Your task to perform on an android device: Share  Medical documents Note through gmail app on Email id - dwb.scratchtestid_3@gmail.com
Image 0: 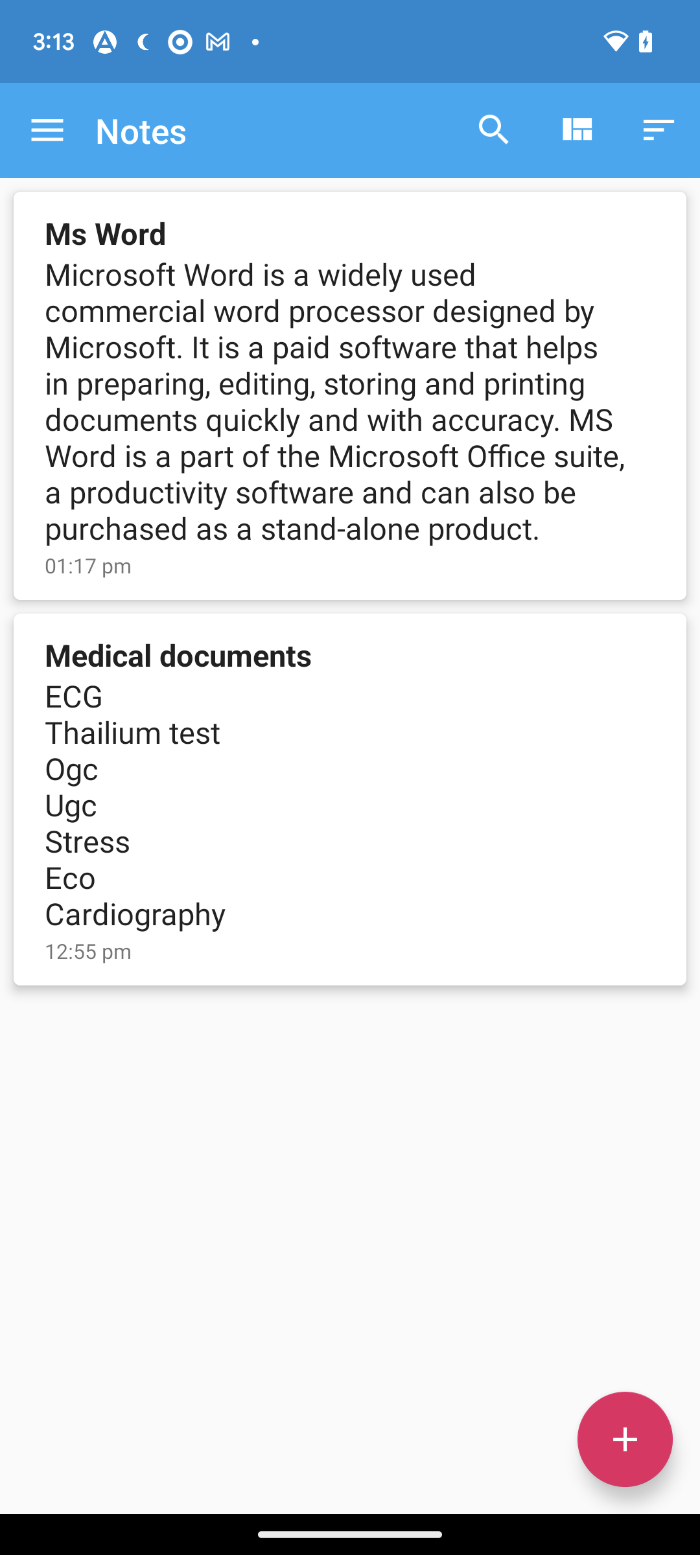
click on the medical documents notes
Step 0: click (339, 799)
Image 1: 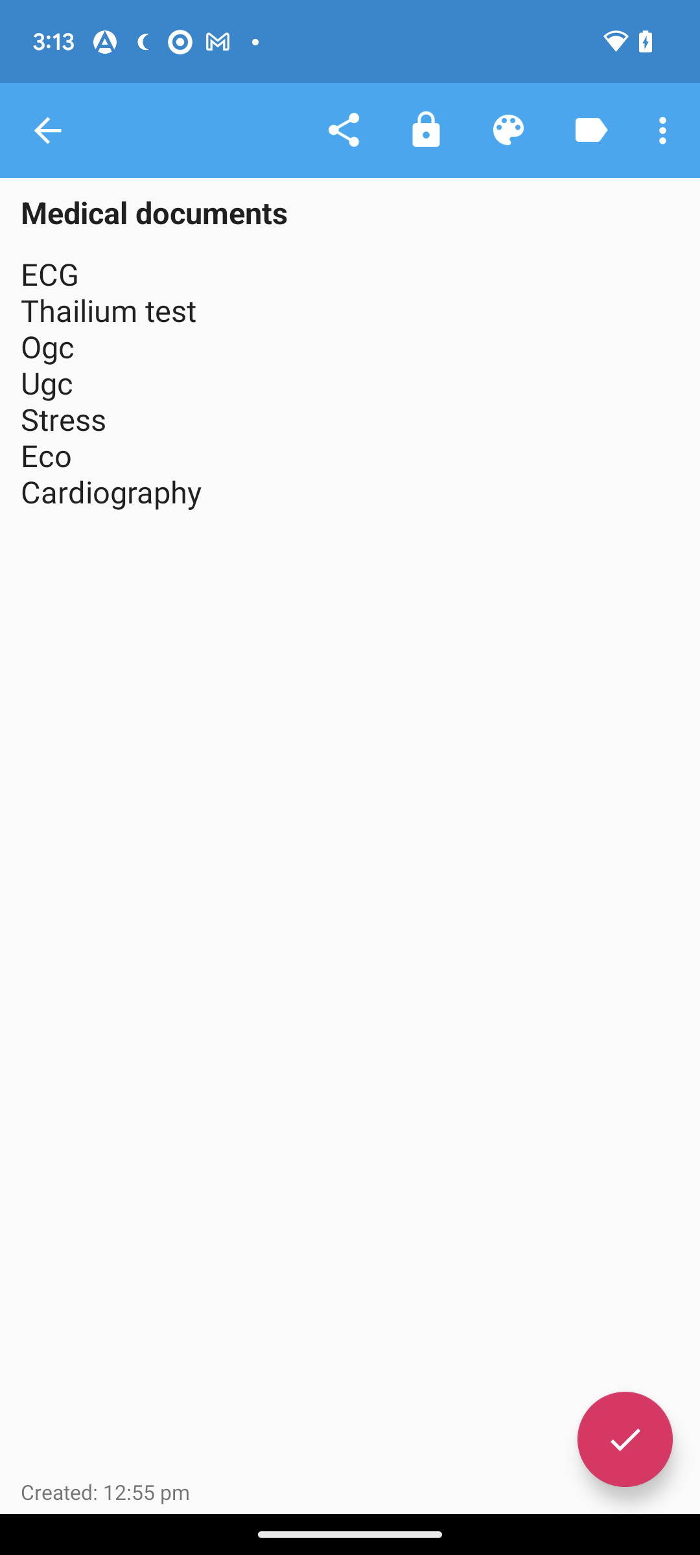
click on the share button at the top of the screen
Step 1: click (344, 130)
Image 2: 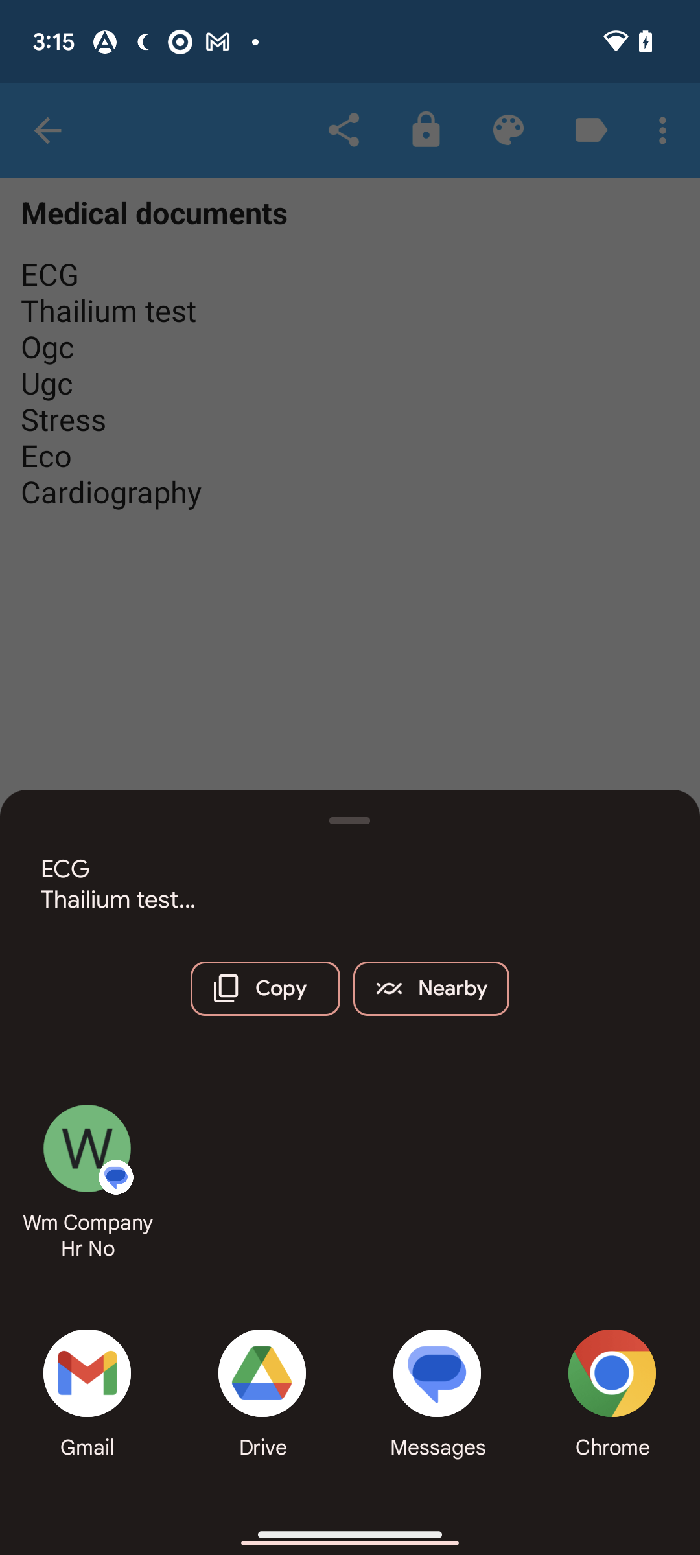
click on the gmail option
Step 2: click (86, 1373)
Image 3: 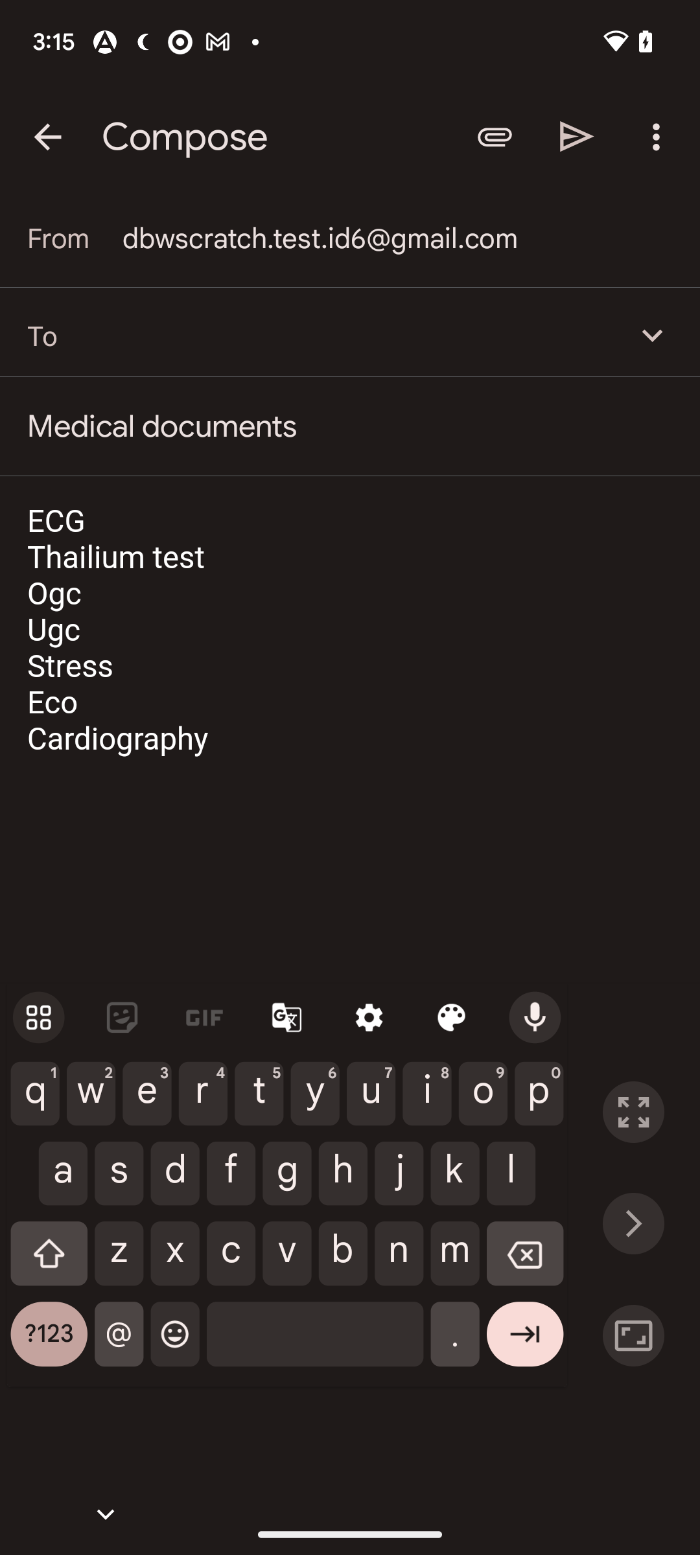
enter email id dwb.scratchtestid_3@gmail.com
Step 3: type "Share  Medical documents Note through gmail app on Email id - dwb.scratchtestid_3@gmail.com"
Image 4: 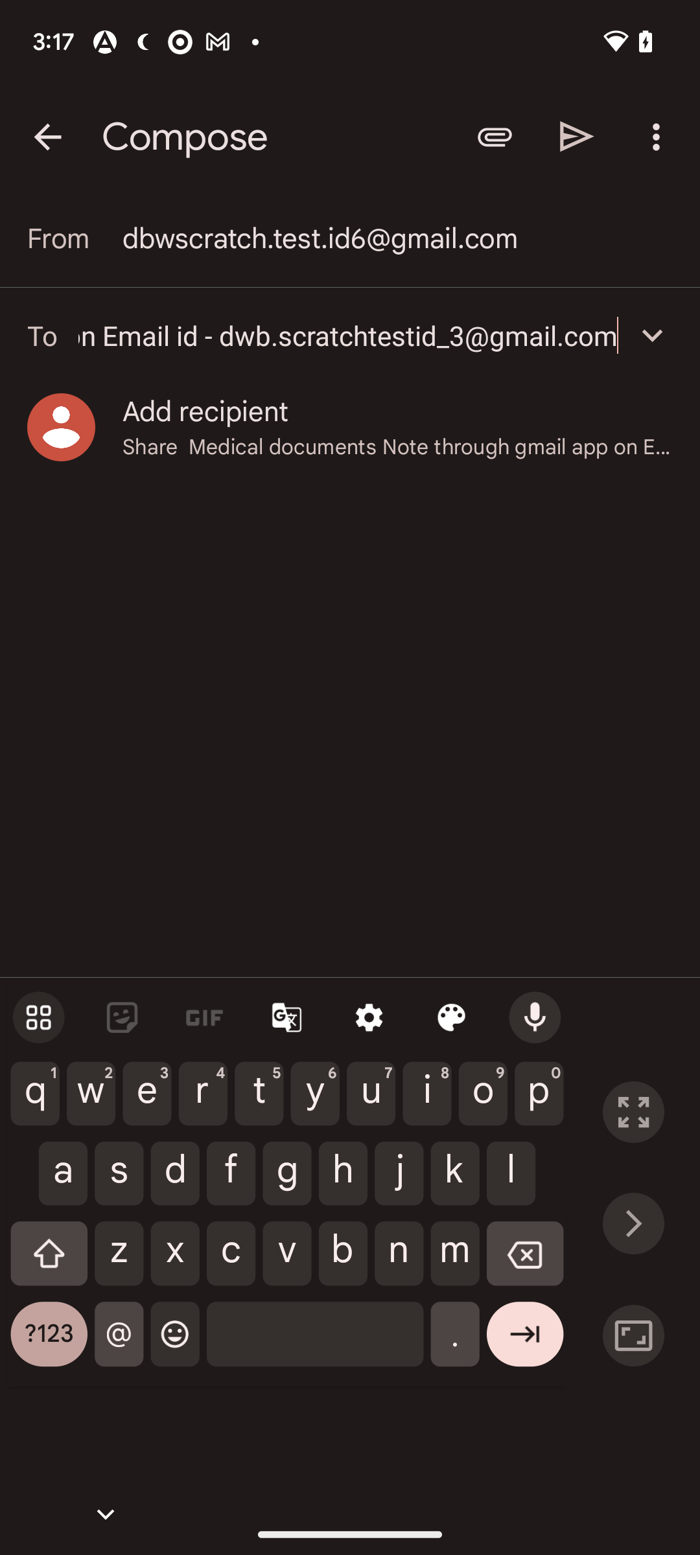
enter email id dwb.scratchtestid_3@gmail.com
Step 4: type " id - dwb.scratchtestid_3@gmail.com"
Image 5: 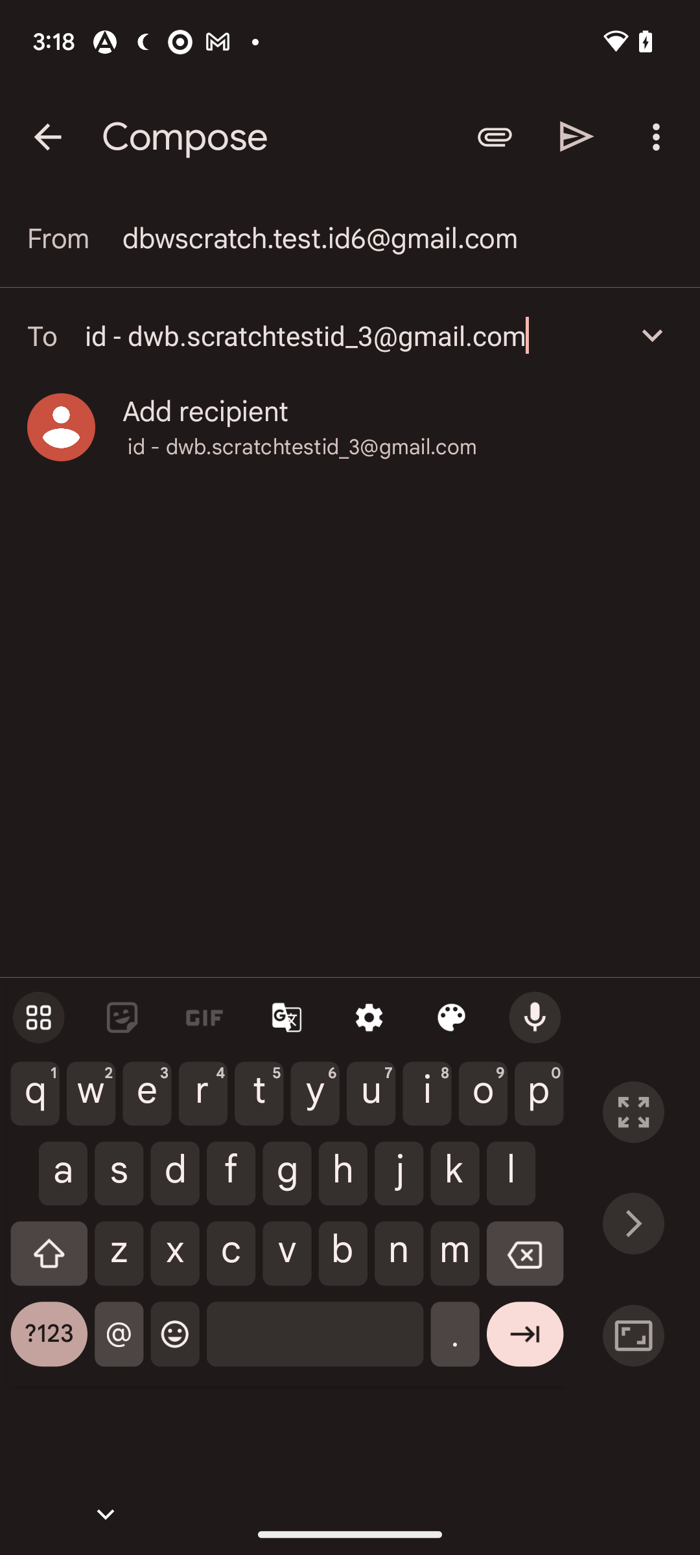
enter email id dwb.scratchtestid_3@gmail.com
Step 5: wait
Image 6: 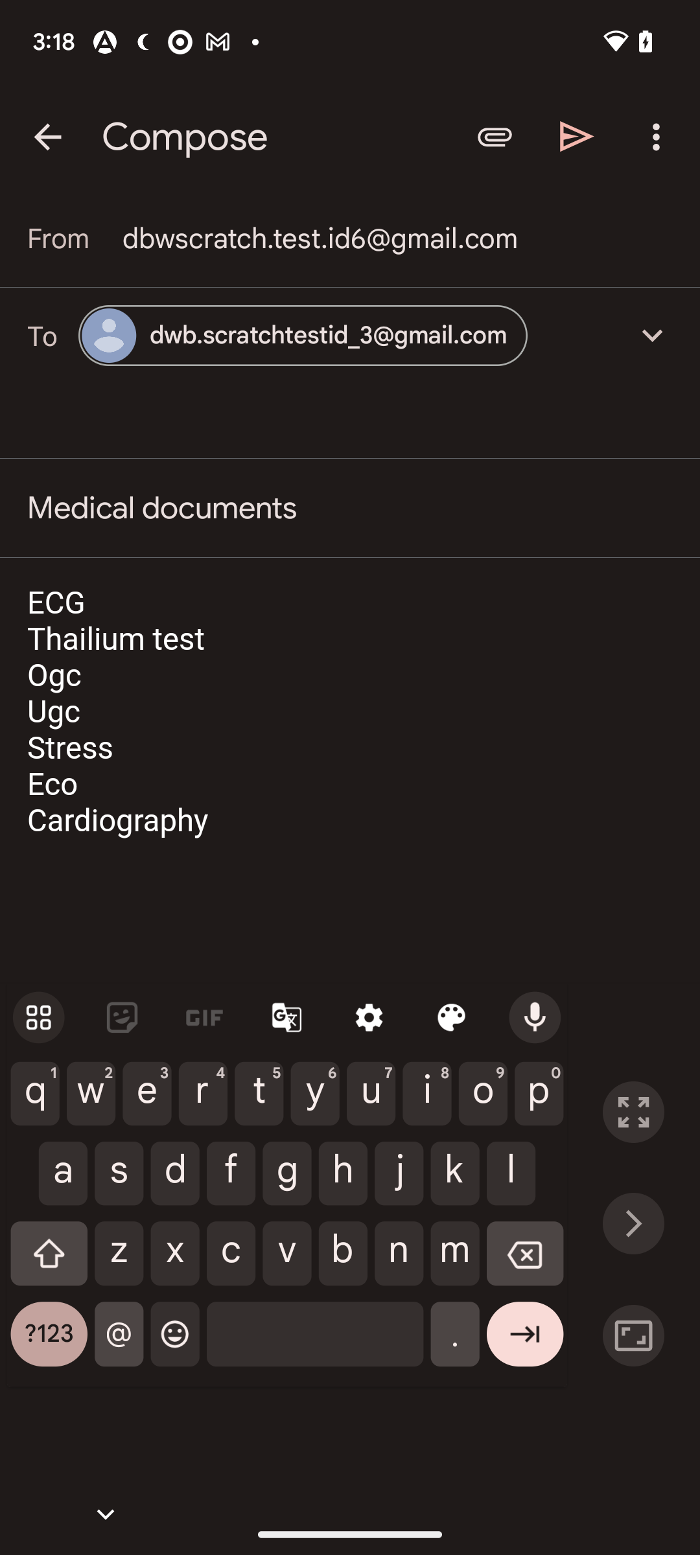
click on the share button at the top of the screen
Step 6: click (577, 137)